Your task to perform on an android device: To complete the smiley I have to add a circle. Add the shape in the drawing on the Sgraffito app.
Image 0: 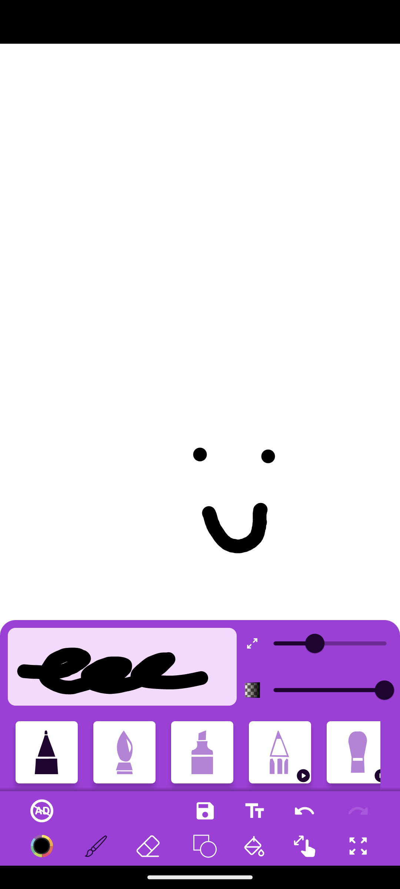
Click on the shapes icon.
Step 0: click (205, 846)
Image 1: 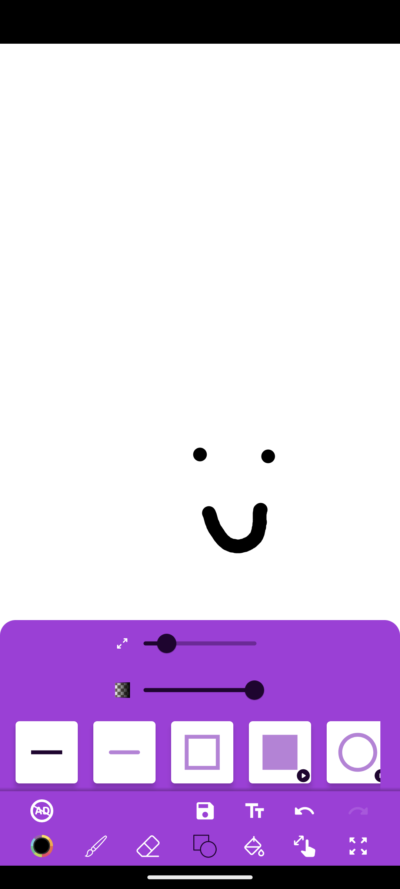
Click on the circle.
Step 1: click (357, 752)
Image 2: 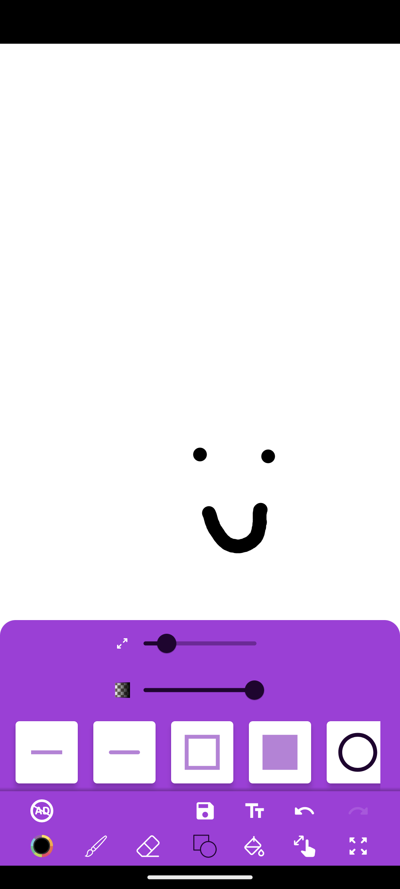
Now swipe down to the right around the face.
Step 2: scroll left